Your task to perform on an android device: Open Google Drive, select the file PXL_20230614_075718185.MP.jpg, and upload it to my drive.
Image 0: 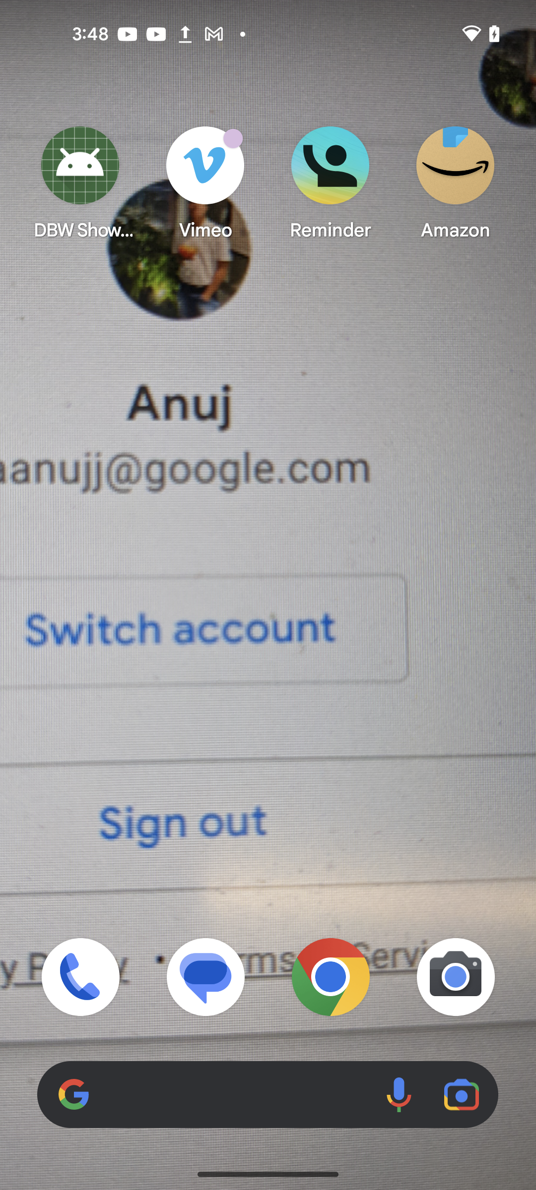
open google drive
Step 0: open app "Drive"
Image 1: 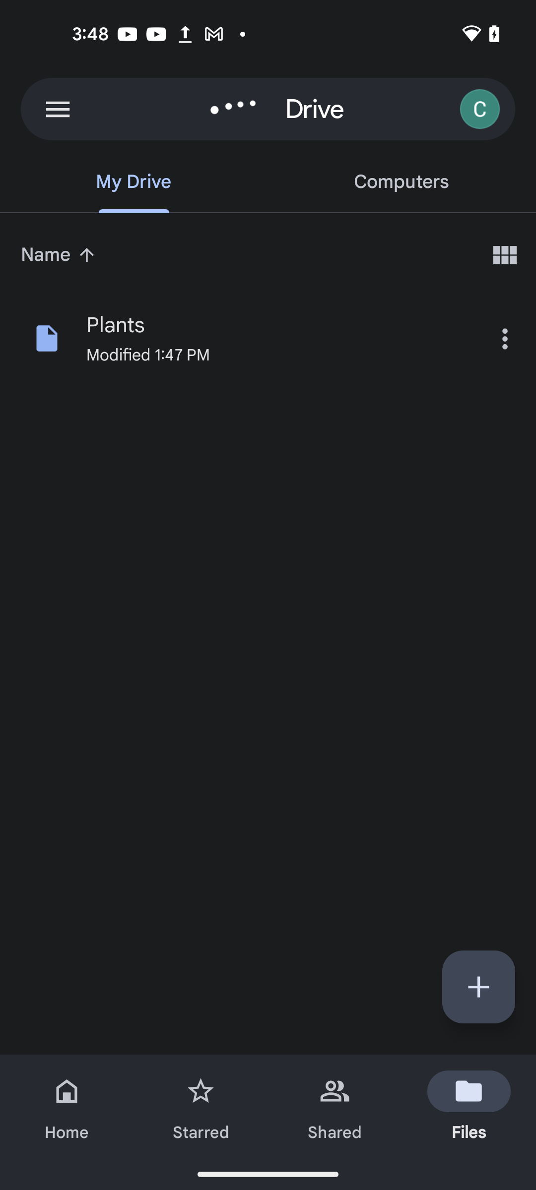
click on the + button at the right bottom of the screen 
Step 1: click (478, 987)
Image 2: 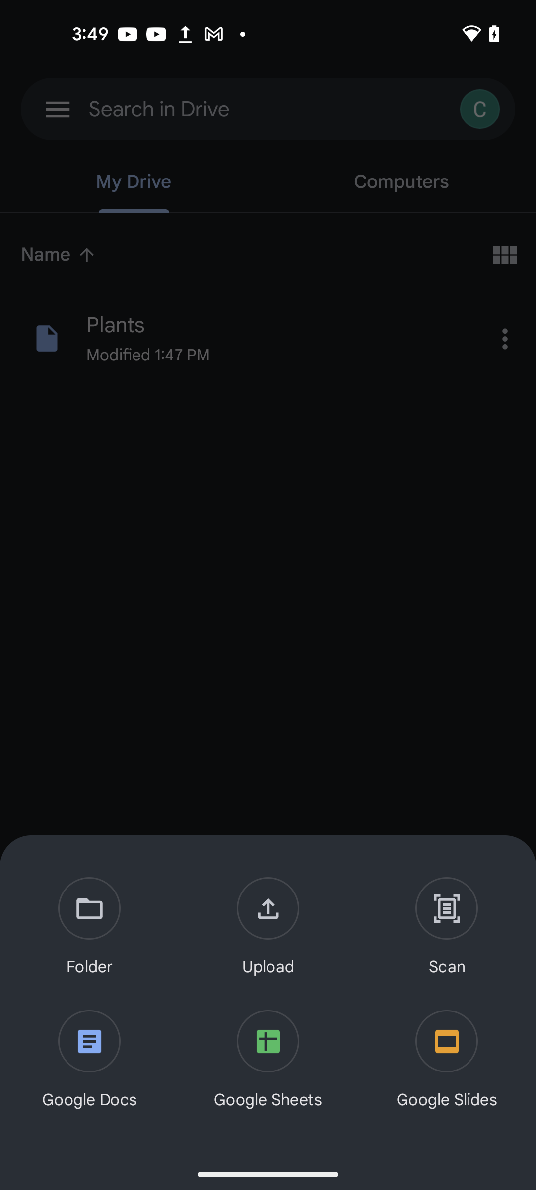
click on the upload icon
Step 2: click (268, 928)
Image 3: 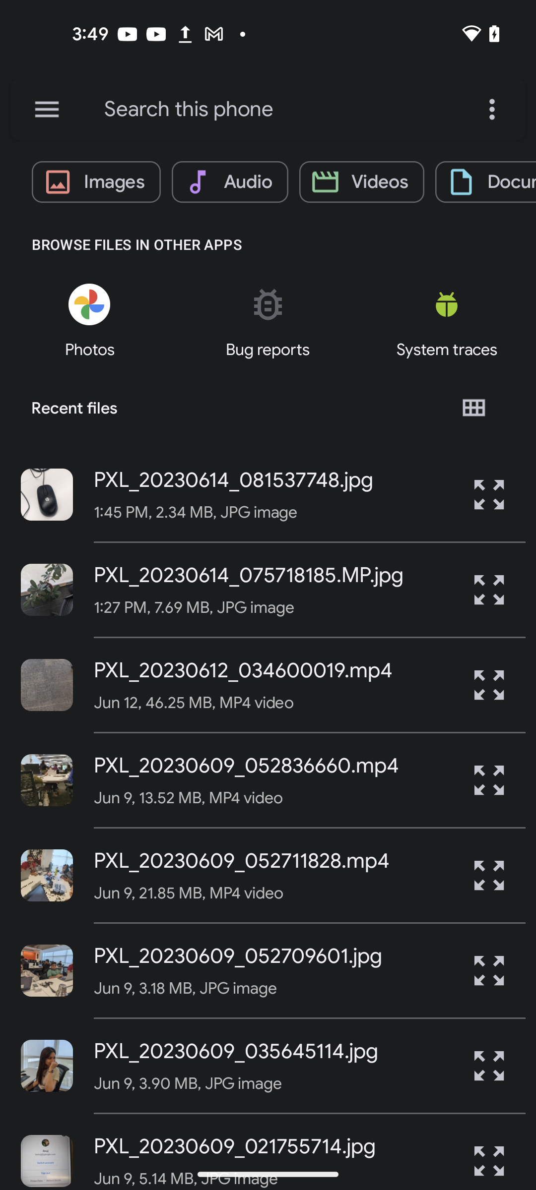
select the PXL_20230614_075718185.MP.jpg
Step 3: click (249, 575)
Image 4: 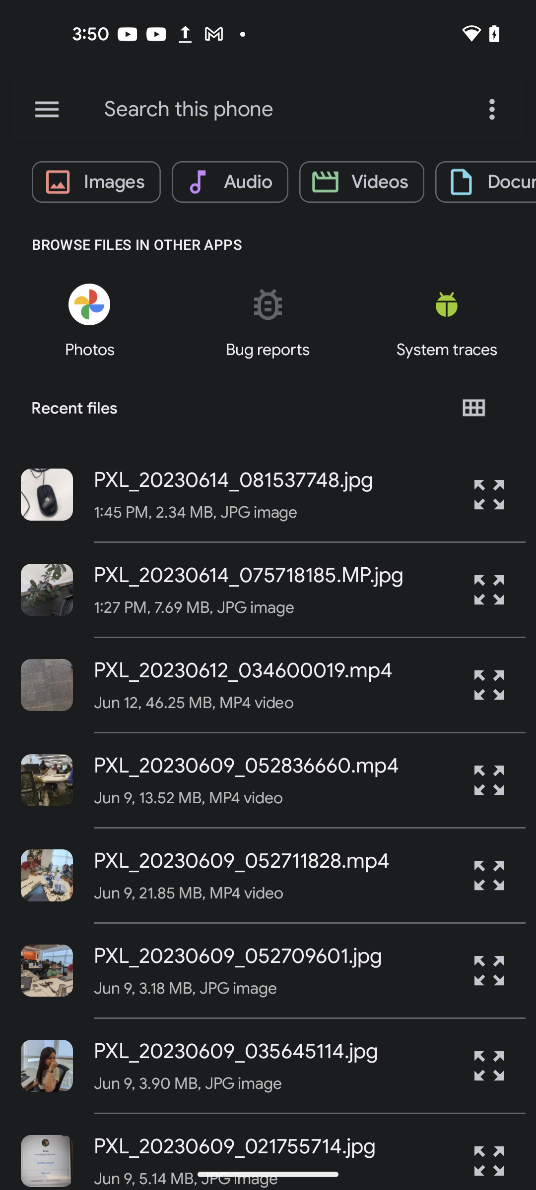
select the PXL_20230614_075718185.MP.jpg
Step 4: click (249, 575)
Image 5: 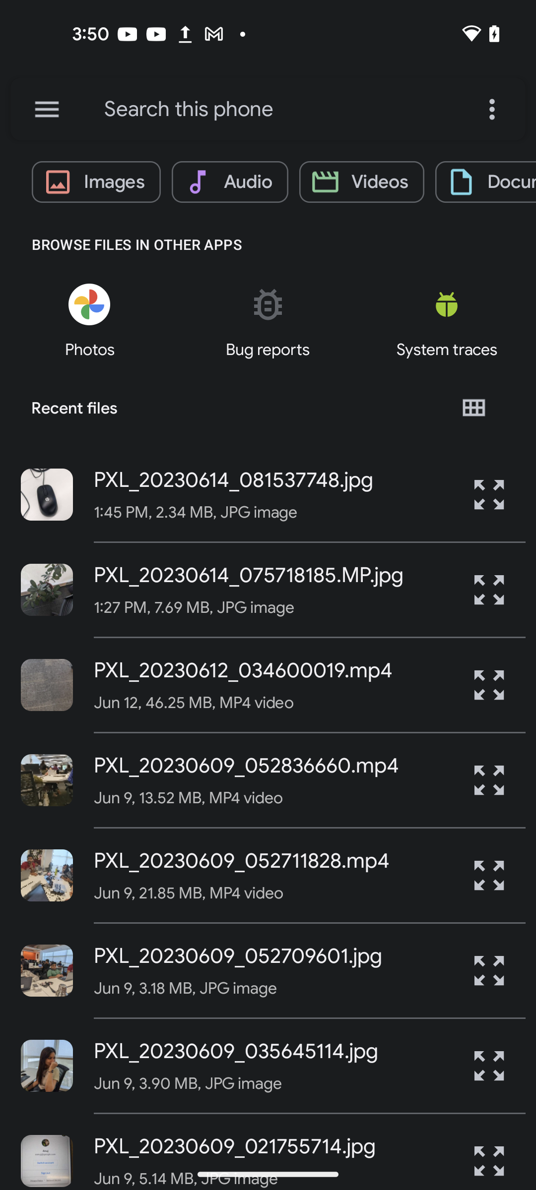
select the PXL_20230614_075718185.MP.jpg
Step 5: wait
Image 6: 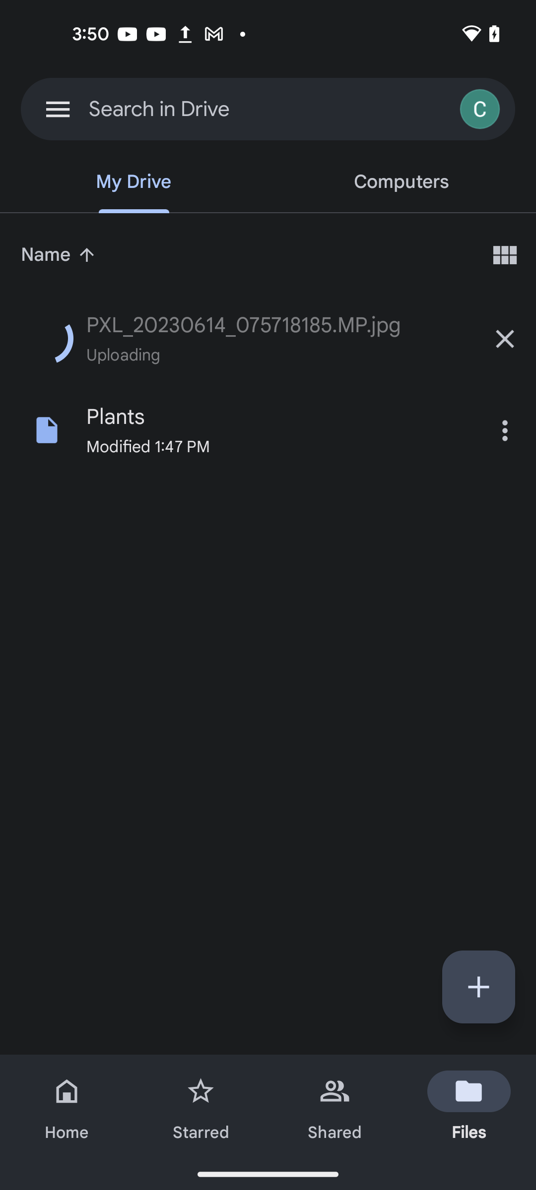
select the PXL_20230614_075718185.MP.jpg
Step 6: wait